Your task to perform on an android device: On the Vimeo app, I want to make a playlist of The Beatles music videos.
Image 0: 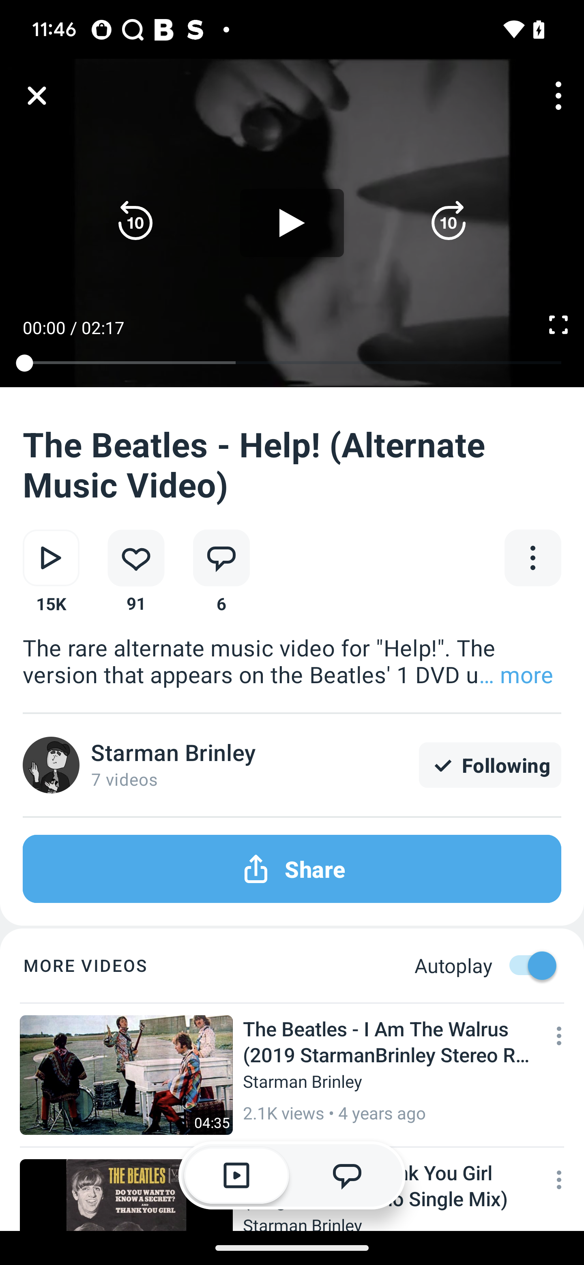
Go back to the previous page
Step 0: press back button
Image 1: 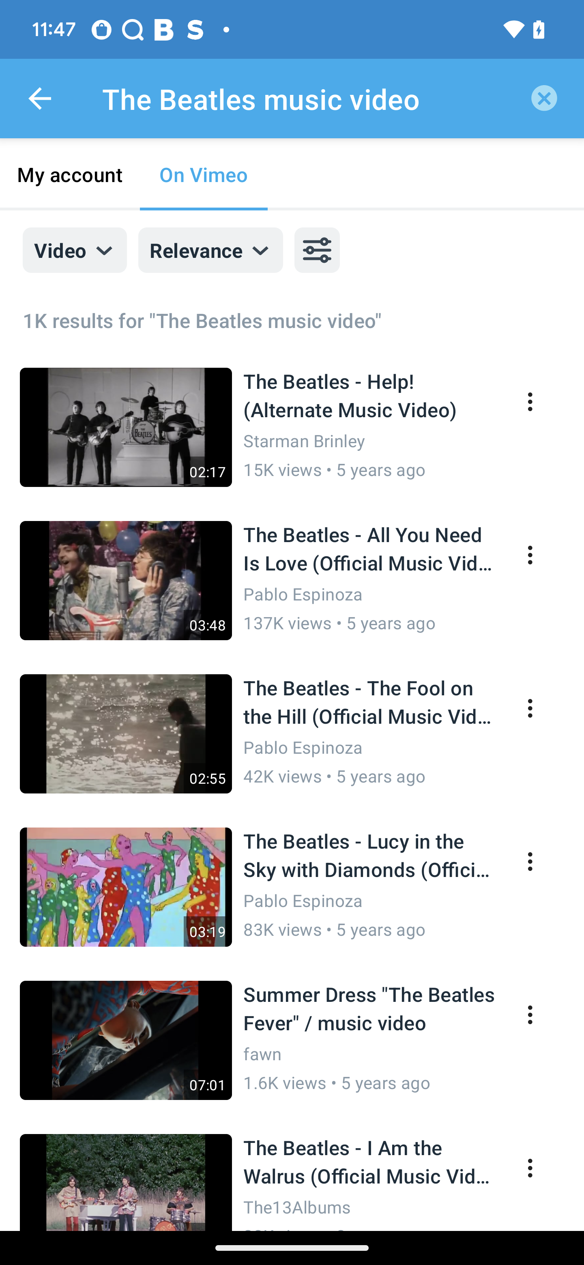
Click on the back icon at the top left of the screen
Step 1: click (40, 98)
Image 3: 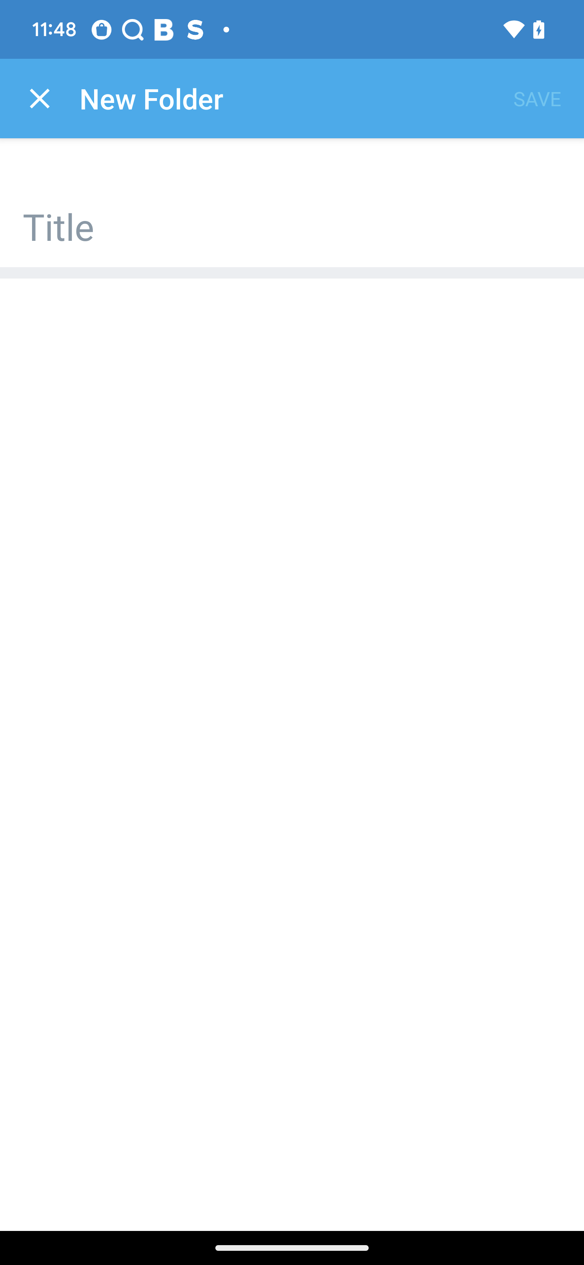
Type The Beatles Music video
Step 3: type "The Beatles music video"
Image 4: 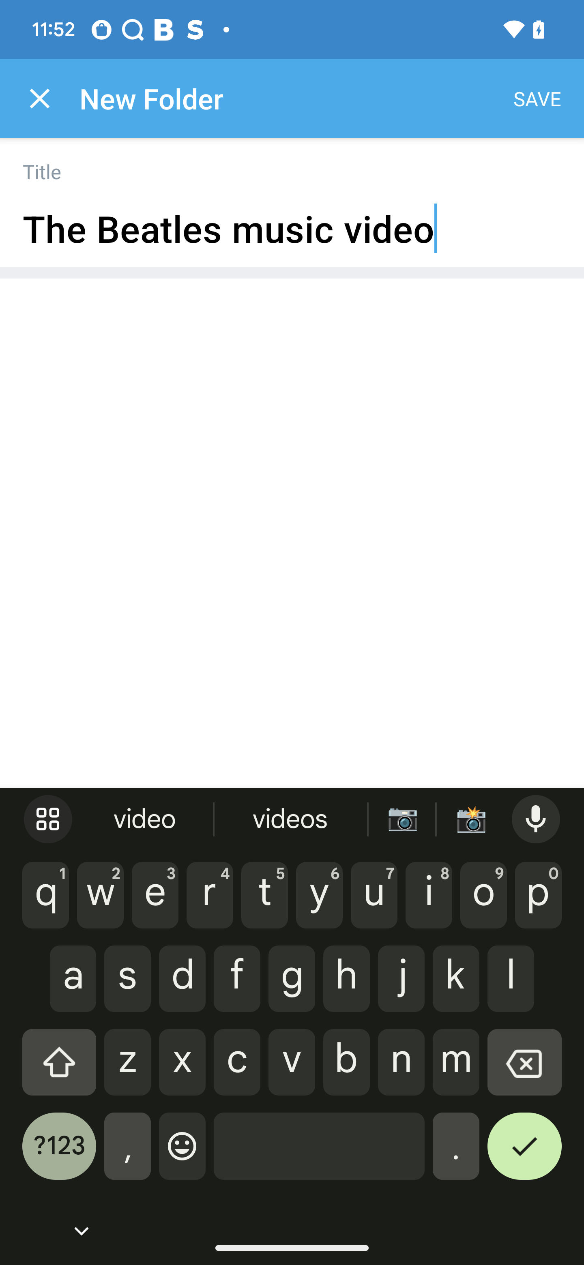
Click on the save icon at the right top of the screen
Step 4: click (537, 99)